Your task to perform on an android device: In the Etsy app, I want to Add GARDENERA Essential small household tool set to my wishlist Since I need to fix objects around the house.
Image 0: 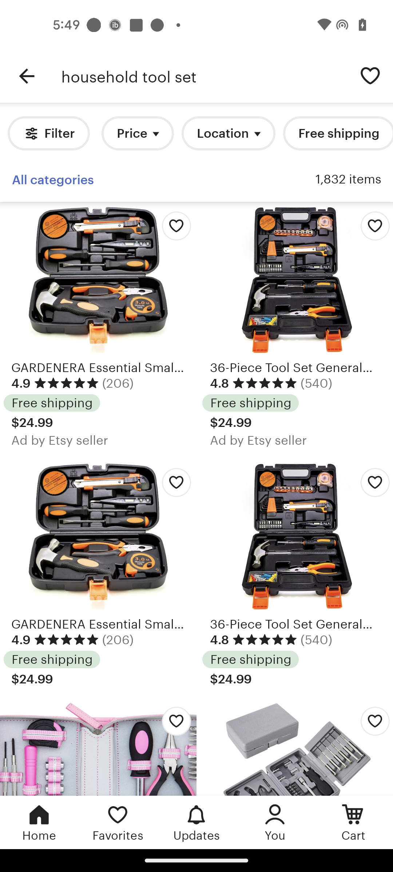
Open the first GARDENERA Essential small household tool set product
Step 0: click (98, 368)
Image 1: 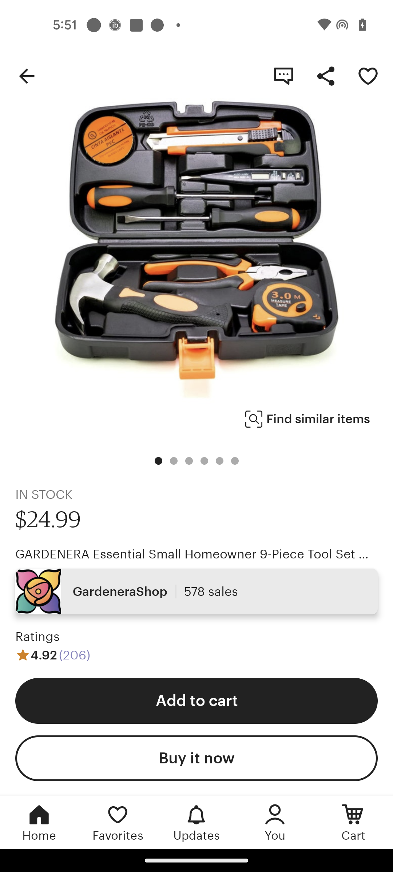
Click on the Heart icon to add this product to my wishlist
Step 1: click (368, 76)
Image 2: 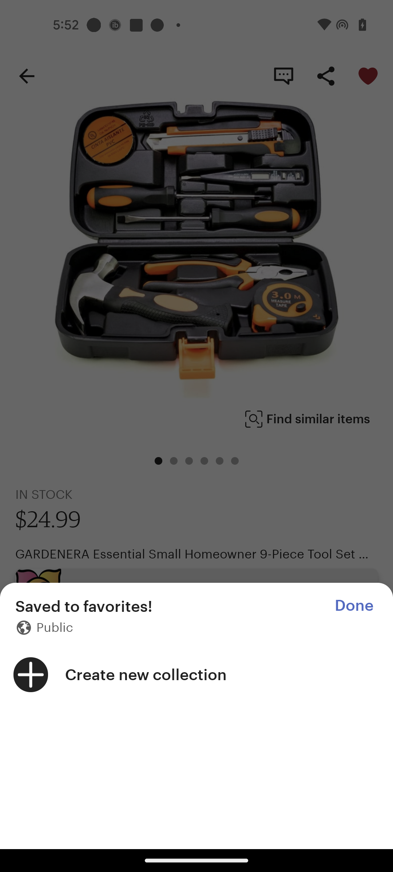
Click on the Done option
Step 2: click (354, 606)